Your task to perform on an android device: Open the To Do app and click on the menu icon to sort all tasks by date from the list "Employee Management".
Image 0: 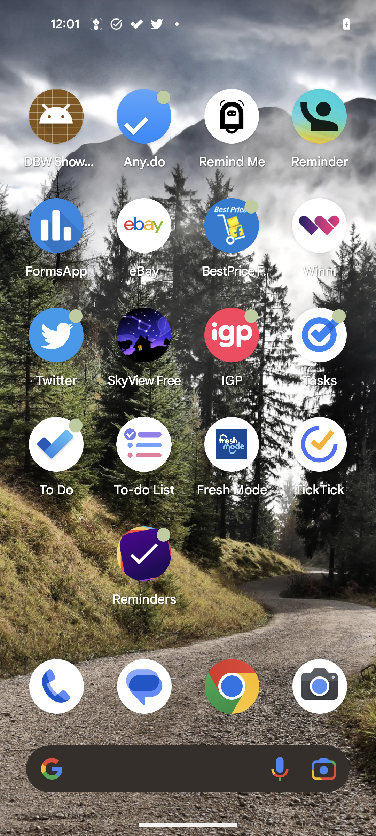
Open the To Do app.
Step 0: open app "To Do"
Image 1: 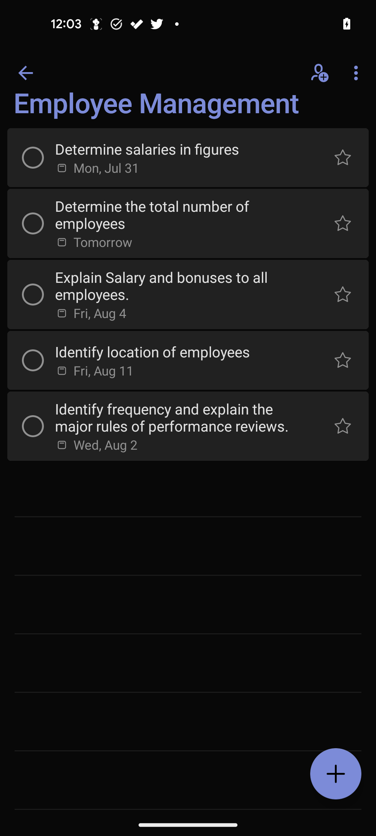
Click on the three vertical dots icon.
Step 1: click (358, 73)
Image 2: 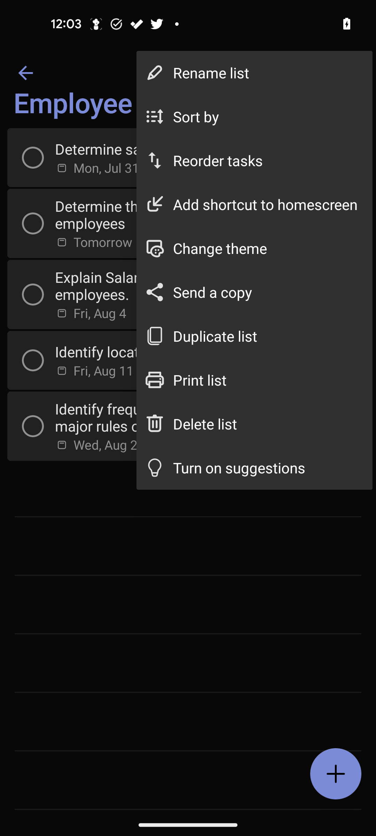
Click on the sort by button.
Step 2: click (265, 116)
Image 3: 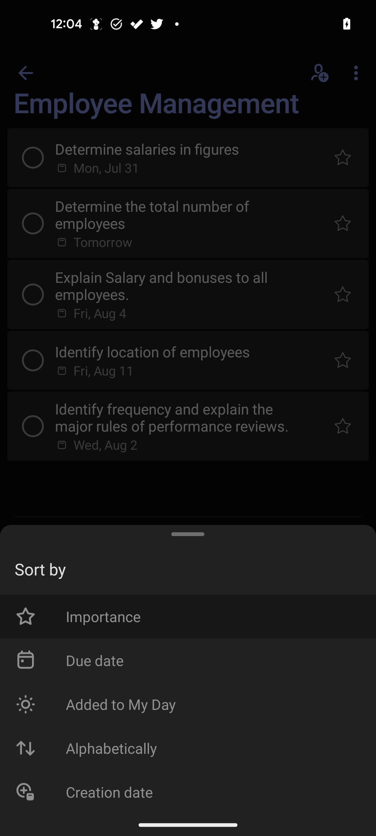
Click on the Due date button.
Step 3: click (213, 660)